Your task to perform on an android device: I want to share my photo album files with my personal mail.
Image 0: 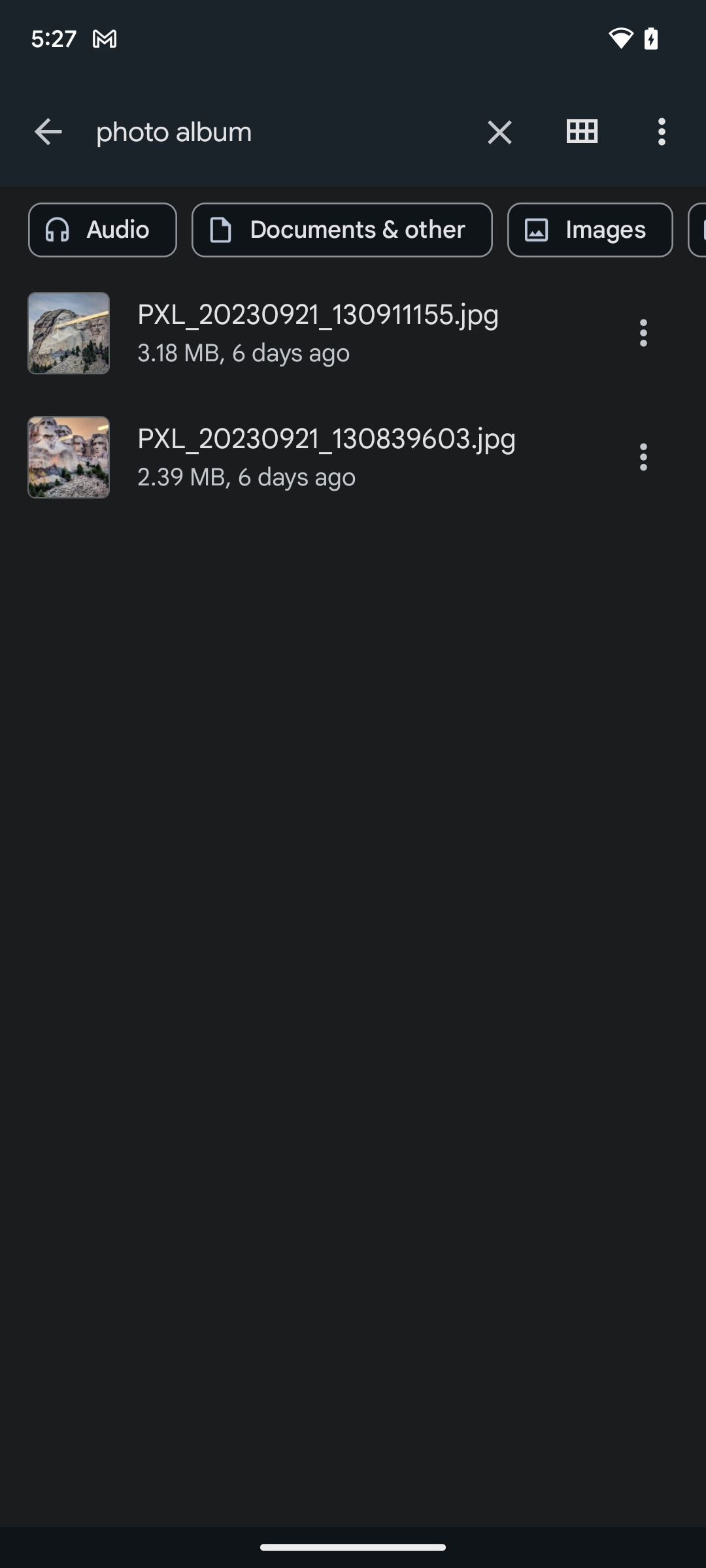
Click on the three dots on the top right corner of the screen.
Step 0: click (664, 131)
Image 1: 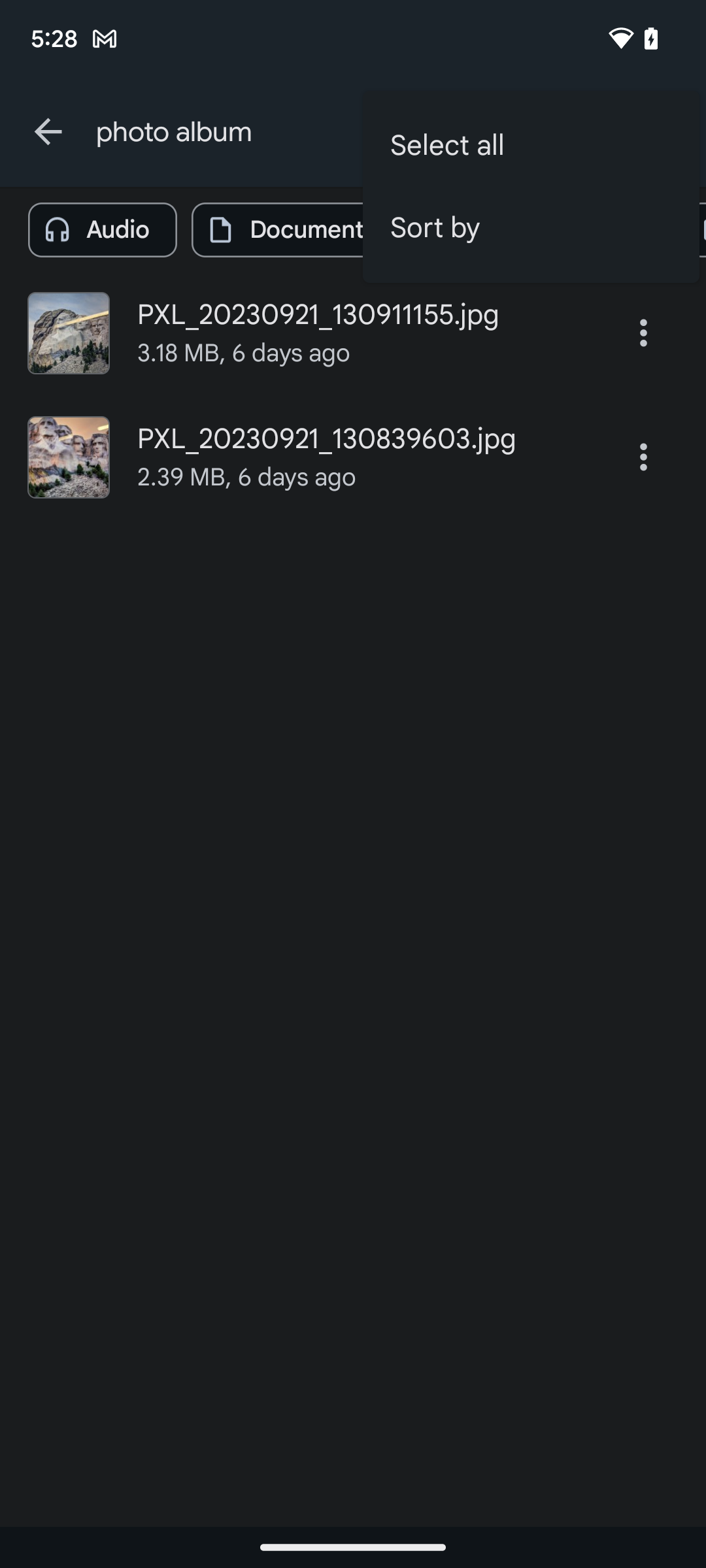
Click on the Select all on the top right corner of the screen.
Step 1: click (531, 146)
Image 2: 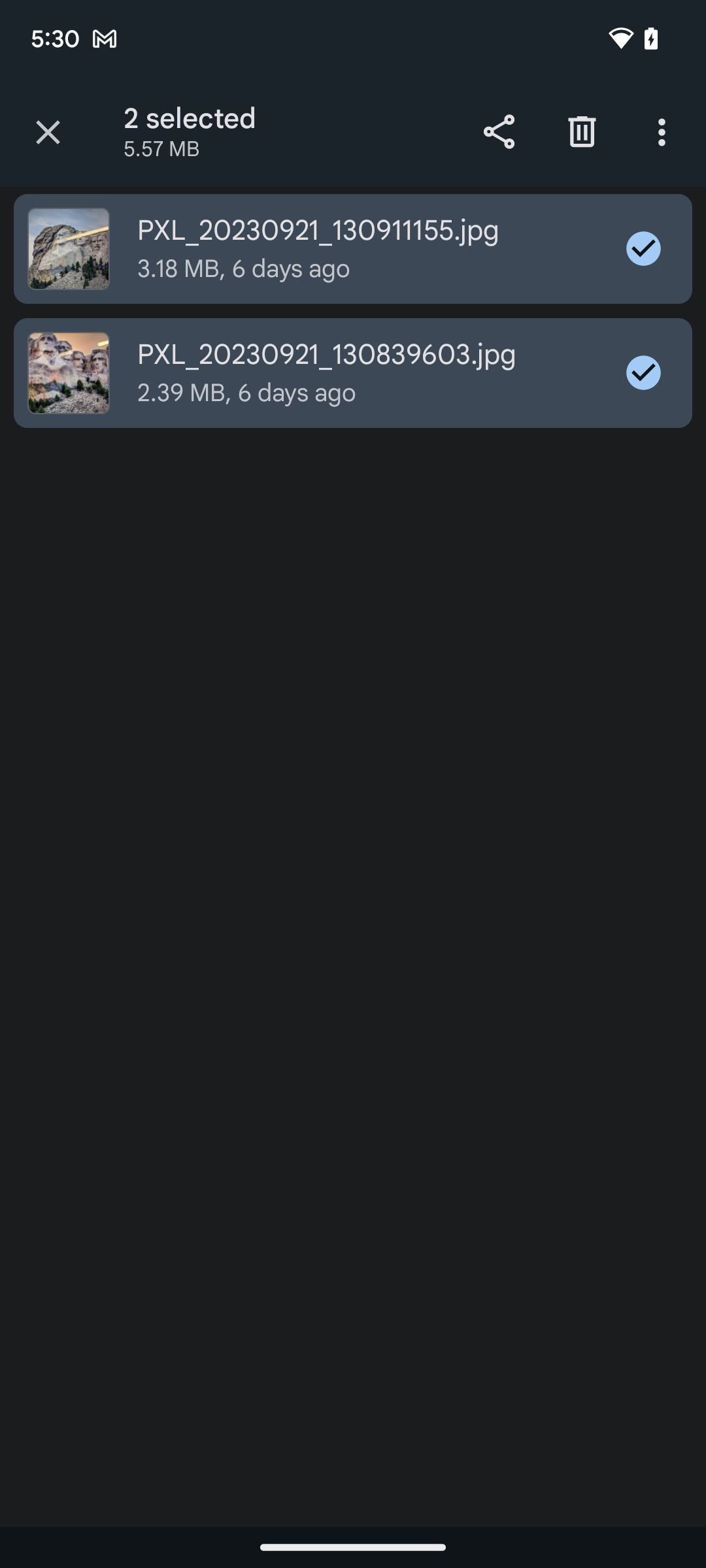
Click on the Share icon on the top of the screen.
Step 2: click (499, 131)
Image 3: 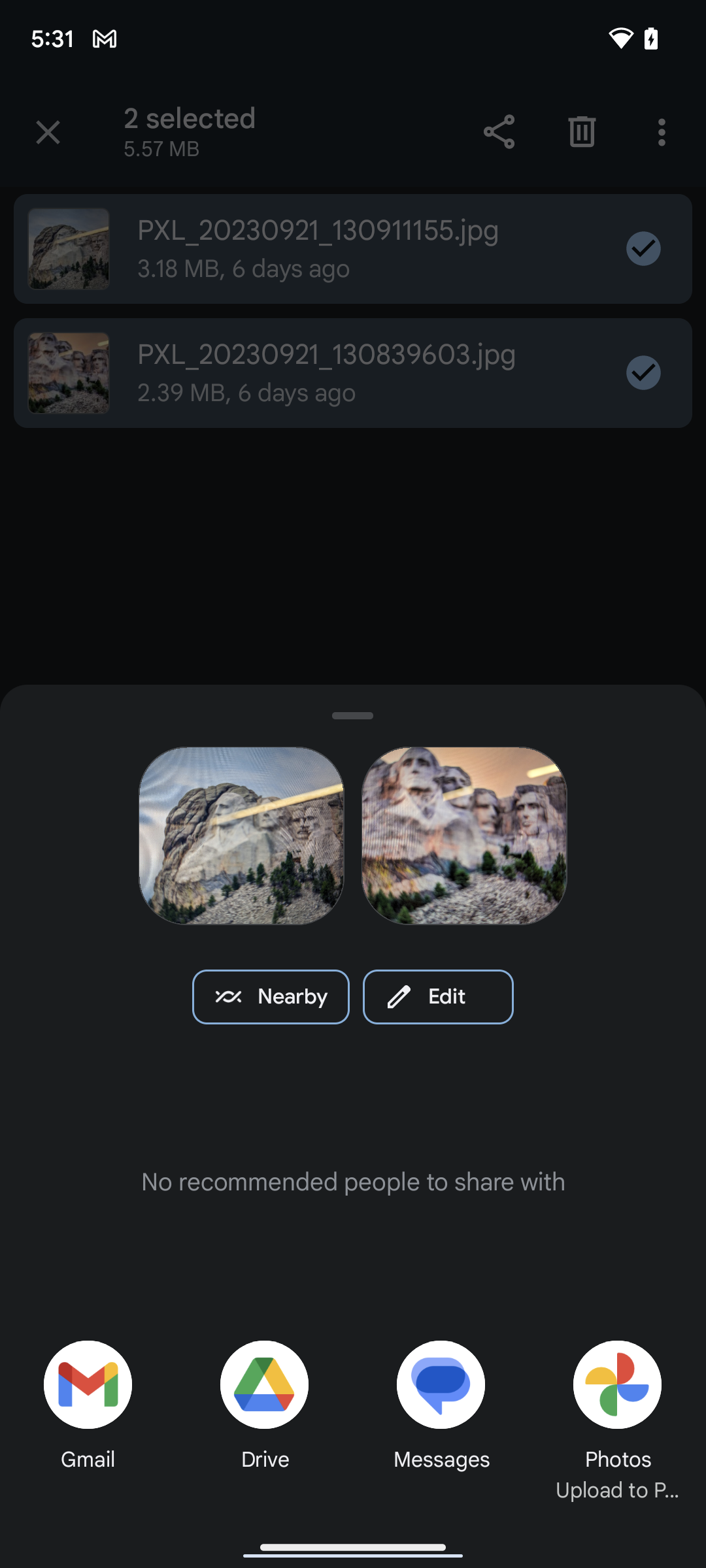
Click on the Gmail icon on the bottom of the screen.
Step 3: click (88, 1411)
Image 4: 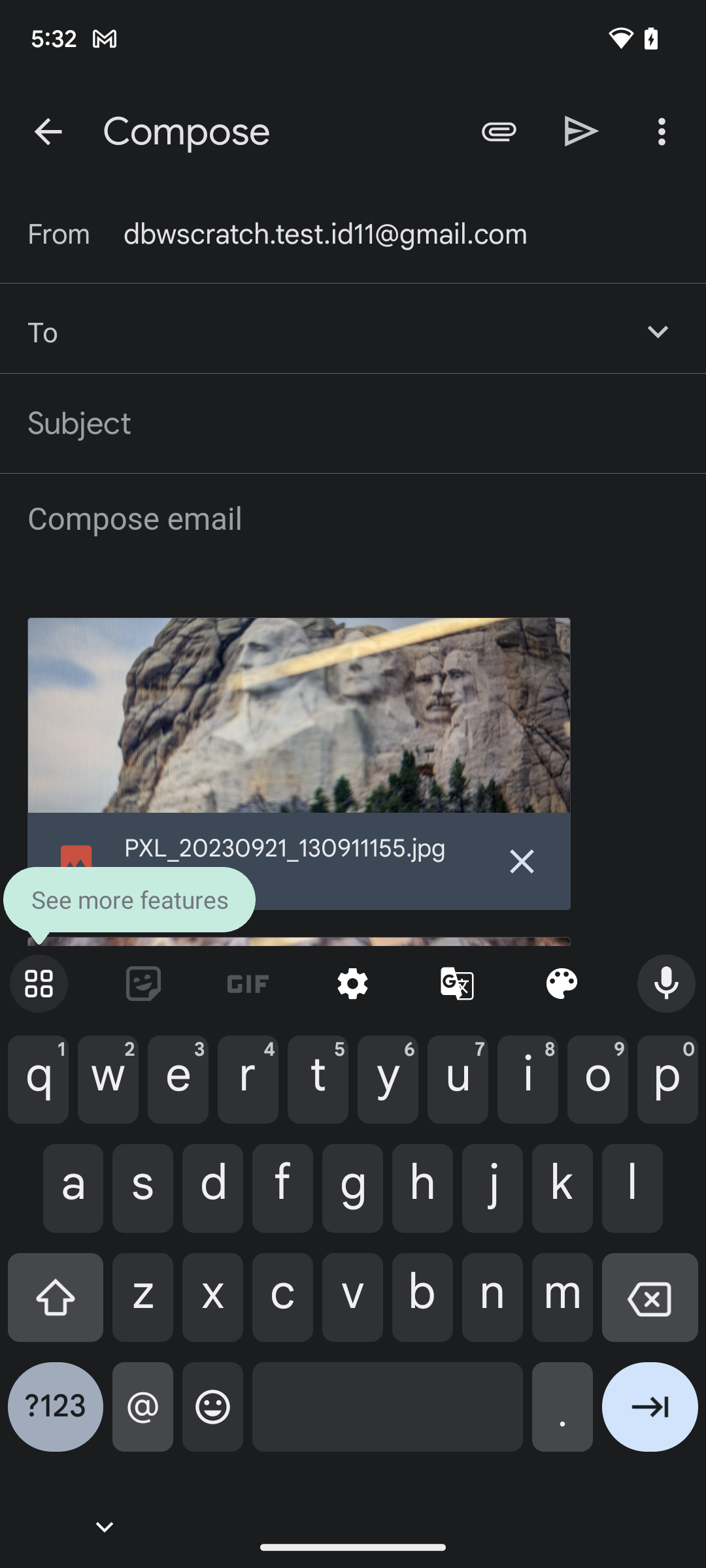
Type lucaskramer733@gmail.com on the screen.
Step 4: type "lucaskramer733@gmail.com"
Image 5: 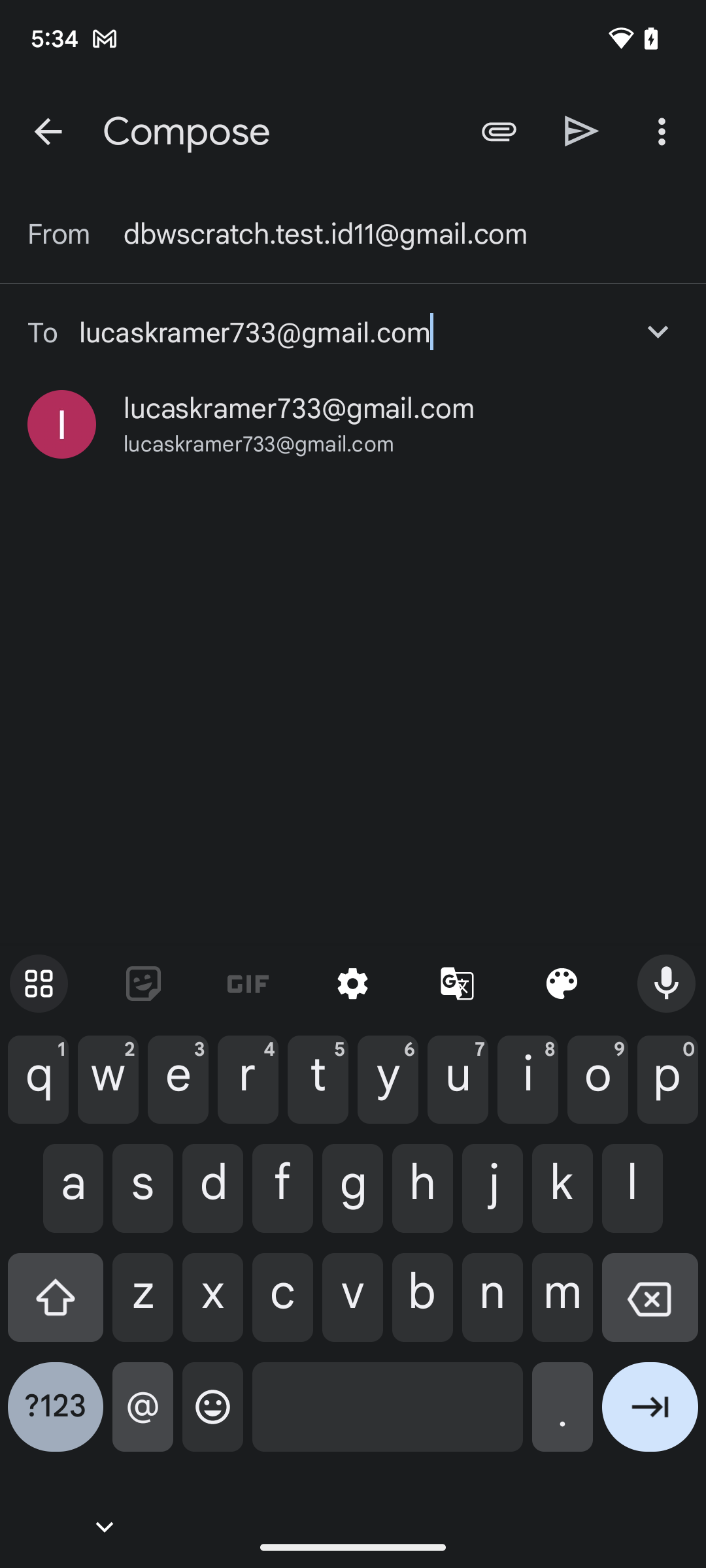
Click on the Send button on the top of the screen.
Step 5: click (582, 131)